Your task to perform on an android device: Open the California Pizza app then browse for a Miami Beast pizza.
Image 0: 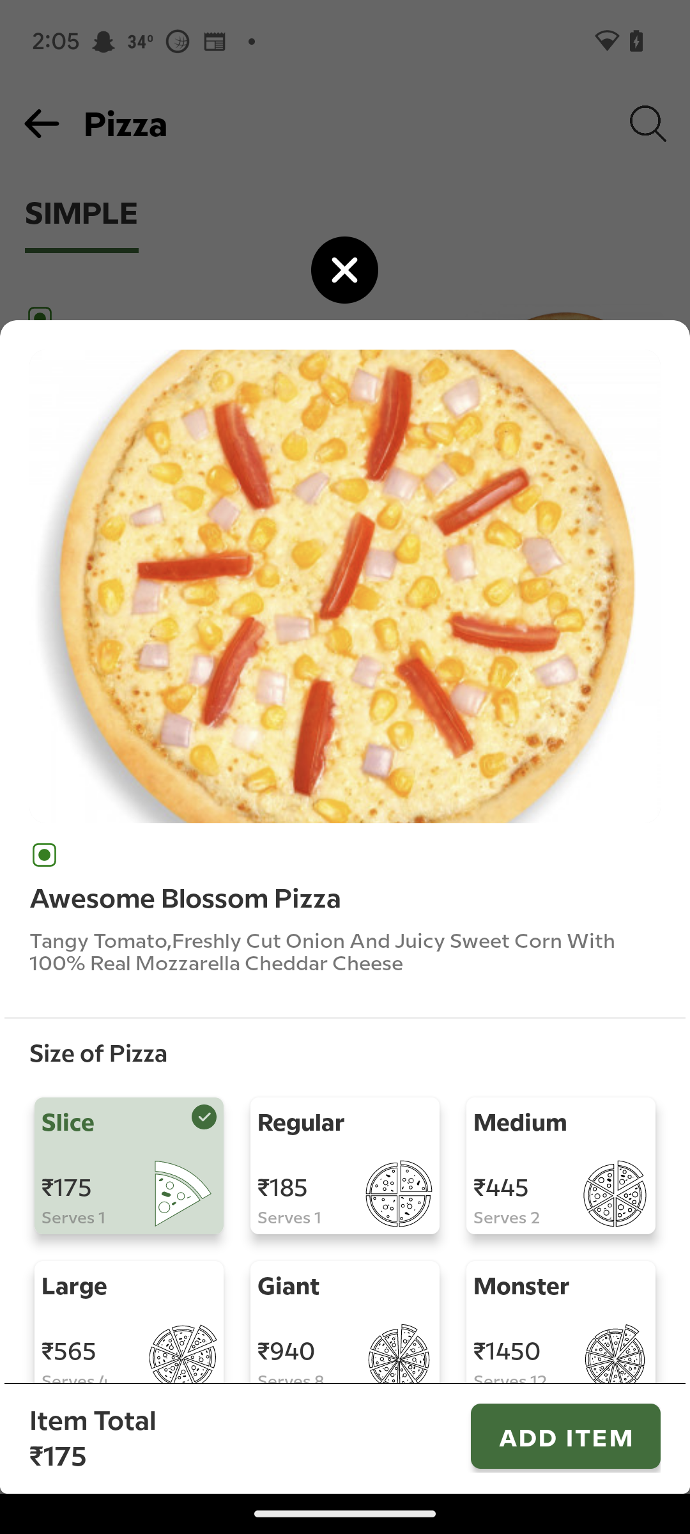
Open the California Pizza app
Step 0: open app "California Pizza"
Image 1: 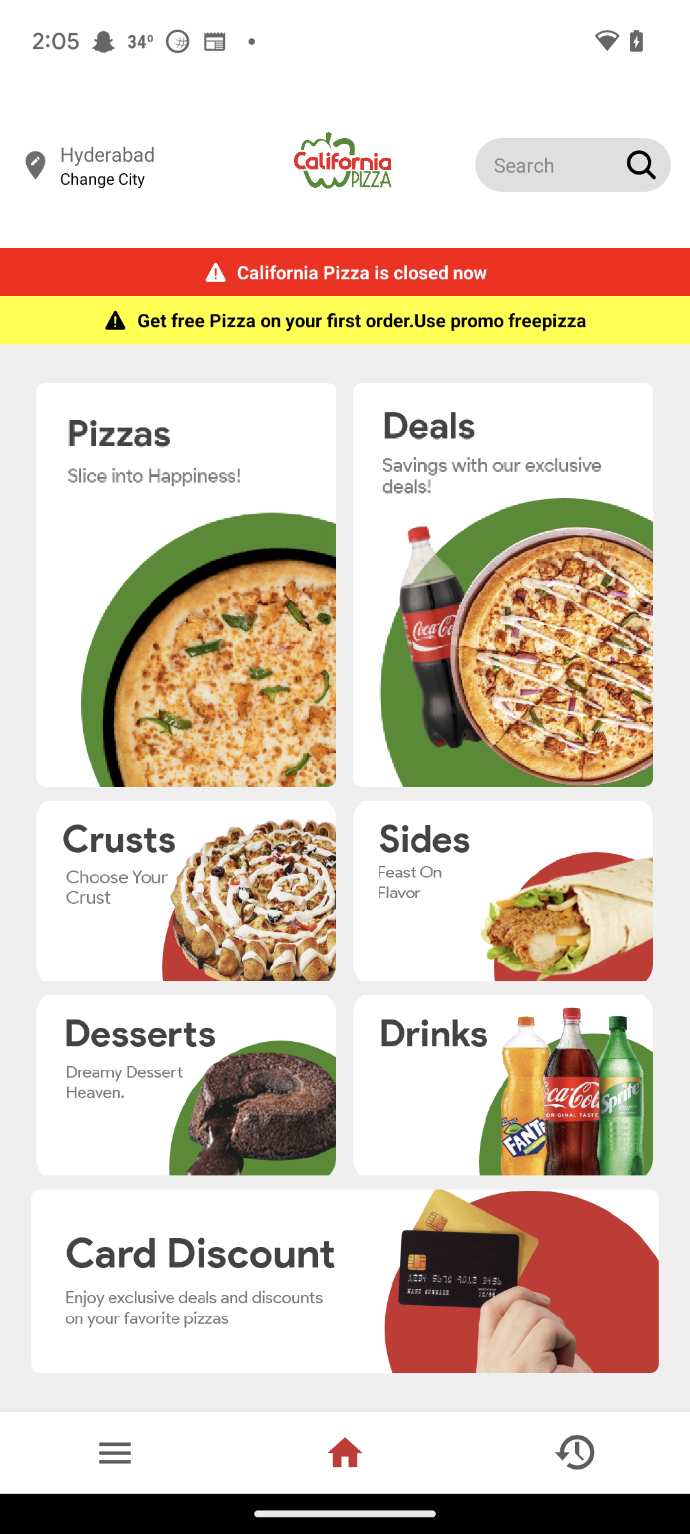
Click on the pizza option
Step 1: click (185, 584)
Image 2: 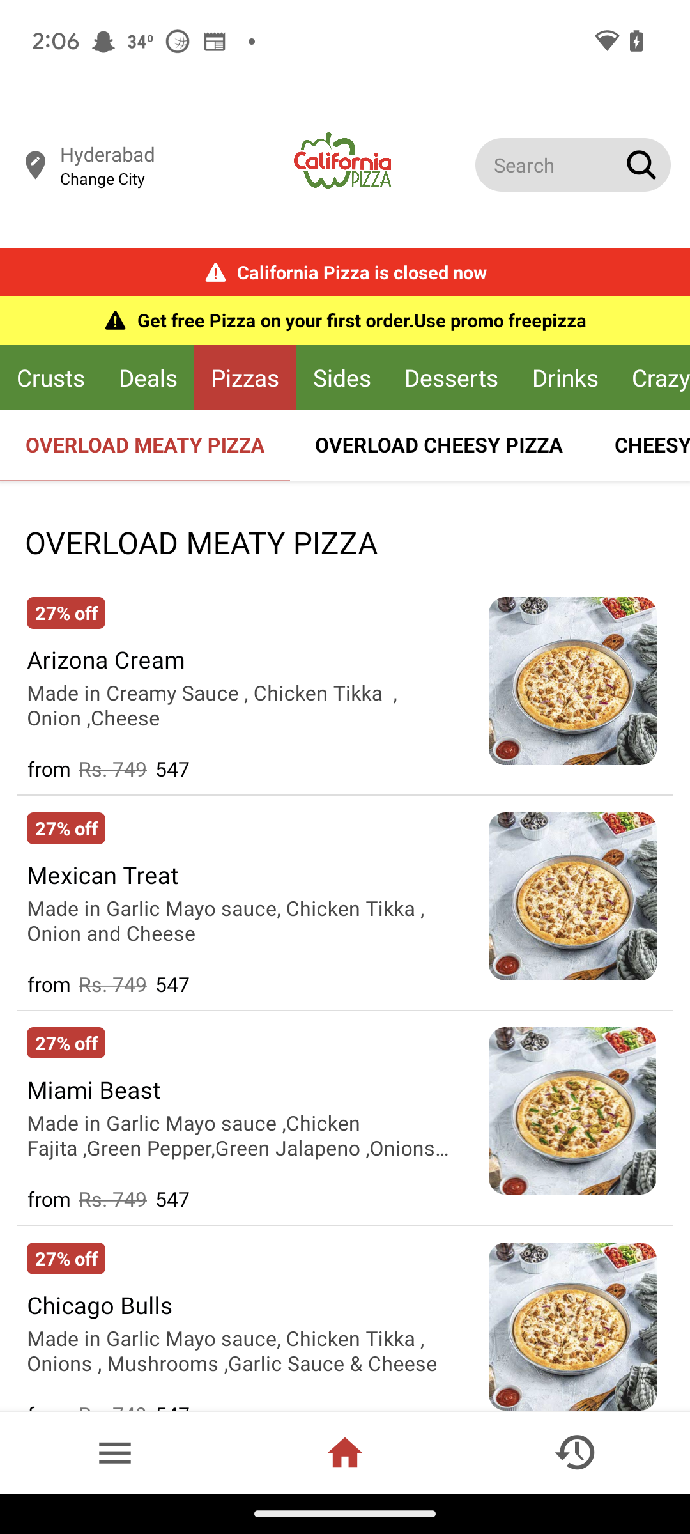
Click on the Miami Beast pizza
Step 2: click (94, 1089)